Your task to perform on an android device: I wish to view the U.S. Polo ASSN. Cresk Textured slip shoes on the NNNOW app since the U.S. Polo ASSN. Shoes are extremely comfortable and last a very long life.
Image 0: 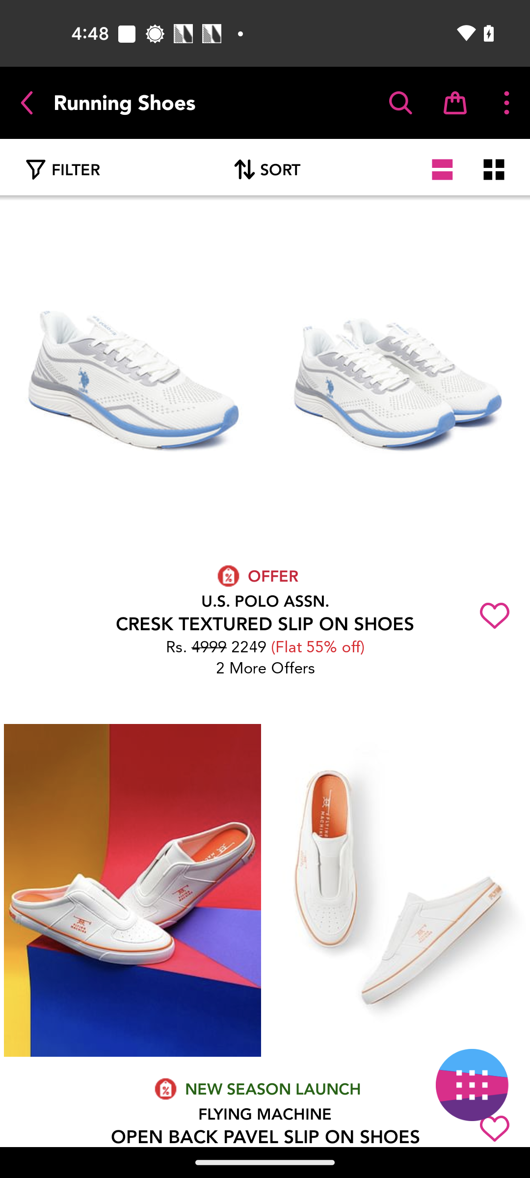
Open the U.S. Polo ASSN. Cresk Textured slip shoes
Step 0: click (265, 601)
Image 1: 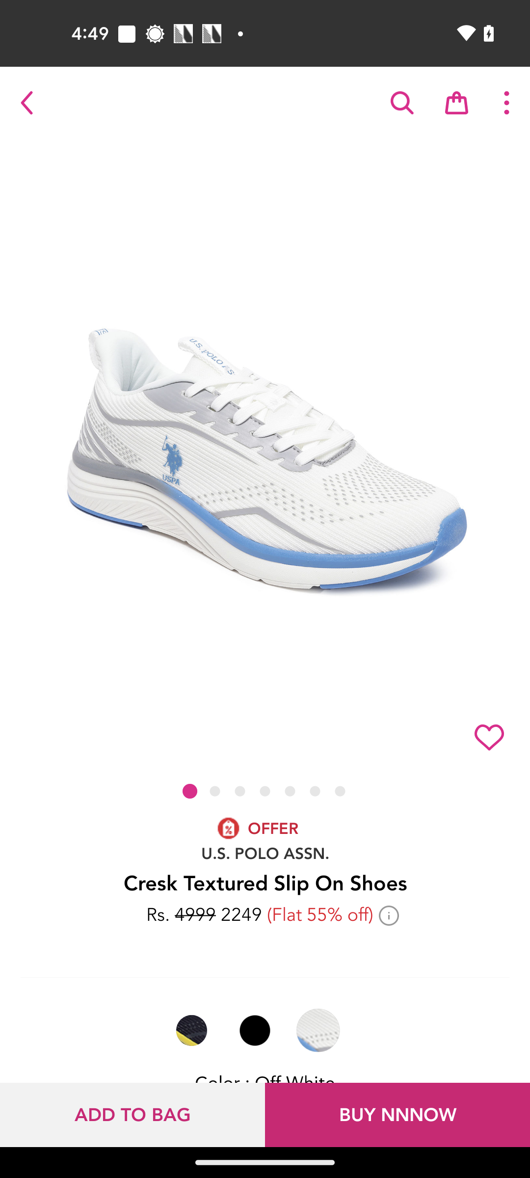
Swipe up to view product details
Step 1: scroll down
Image 2: 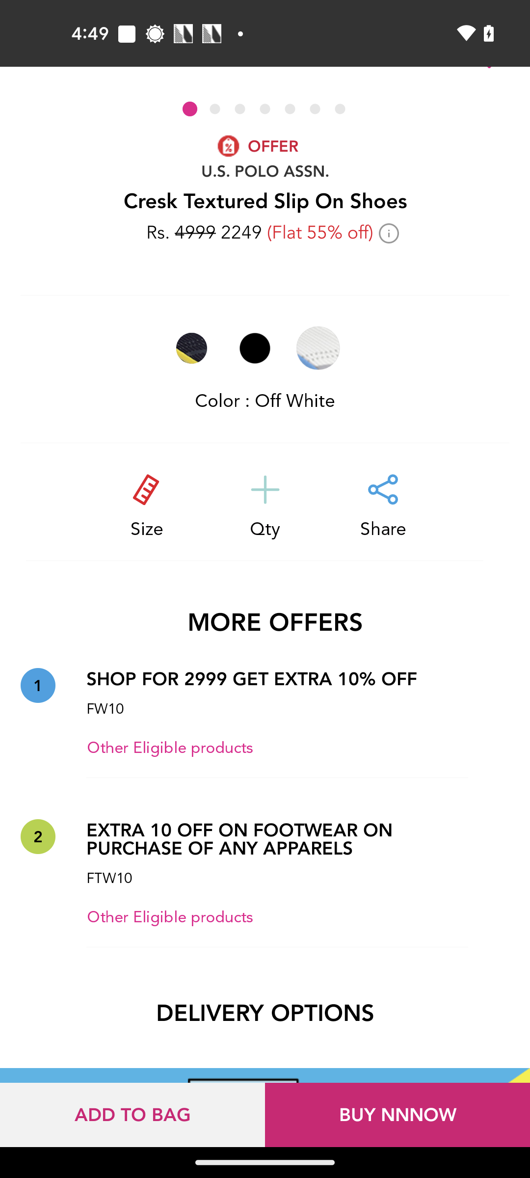
Swipe up to view product details
Step 2: scroll down
Image 3: 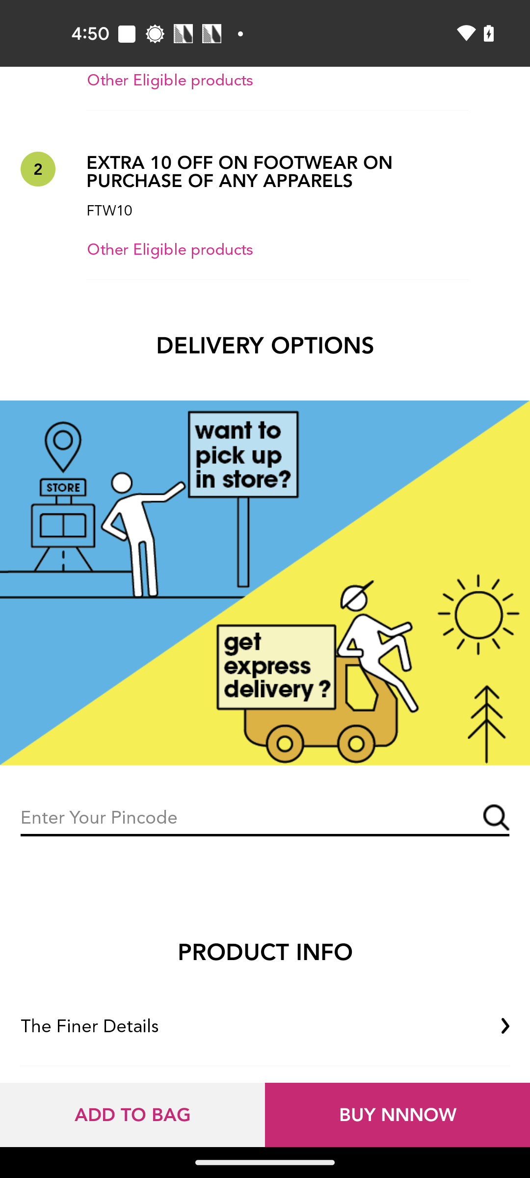
Swipe up to view product details
Step 3: scroll down
Image 4: 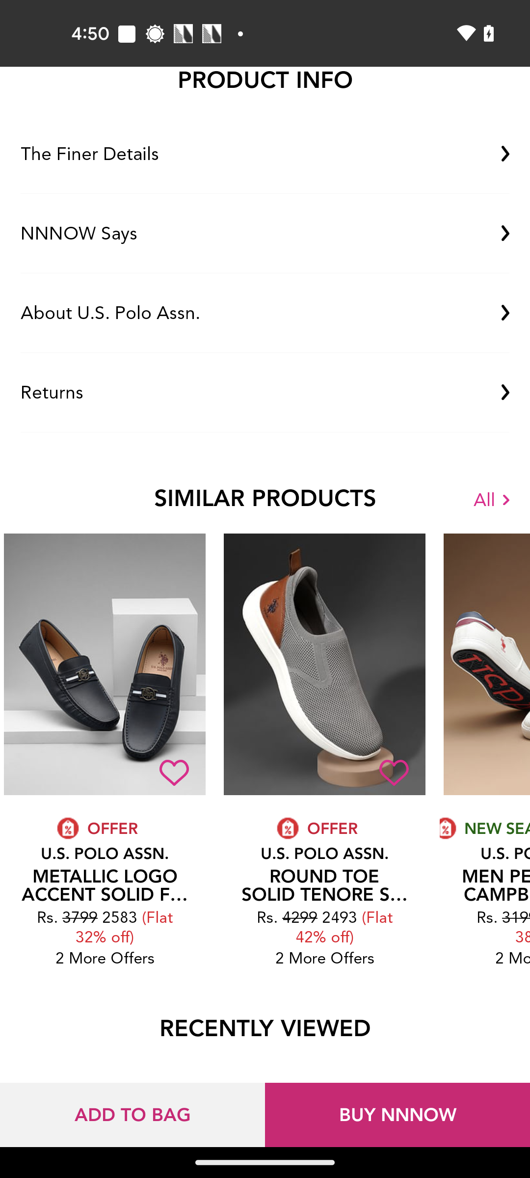
Swipe up to view product details
Step 4: scroll down